Your task to perform on an android device: Start the competition with Carlos by sending him an invitation in the Mi Fitness app at carlos3345@gmail.com using Gmail to keep myself motivated.
Image 0: 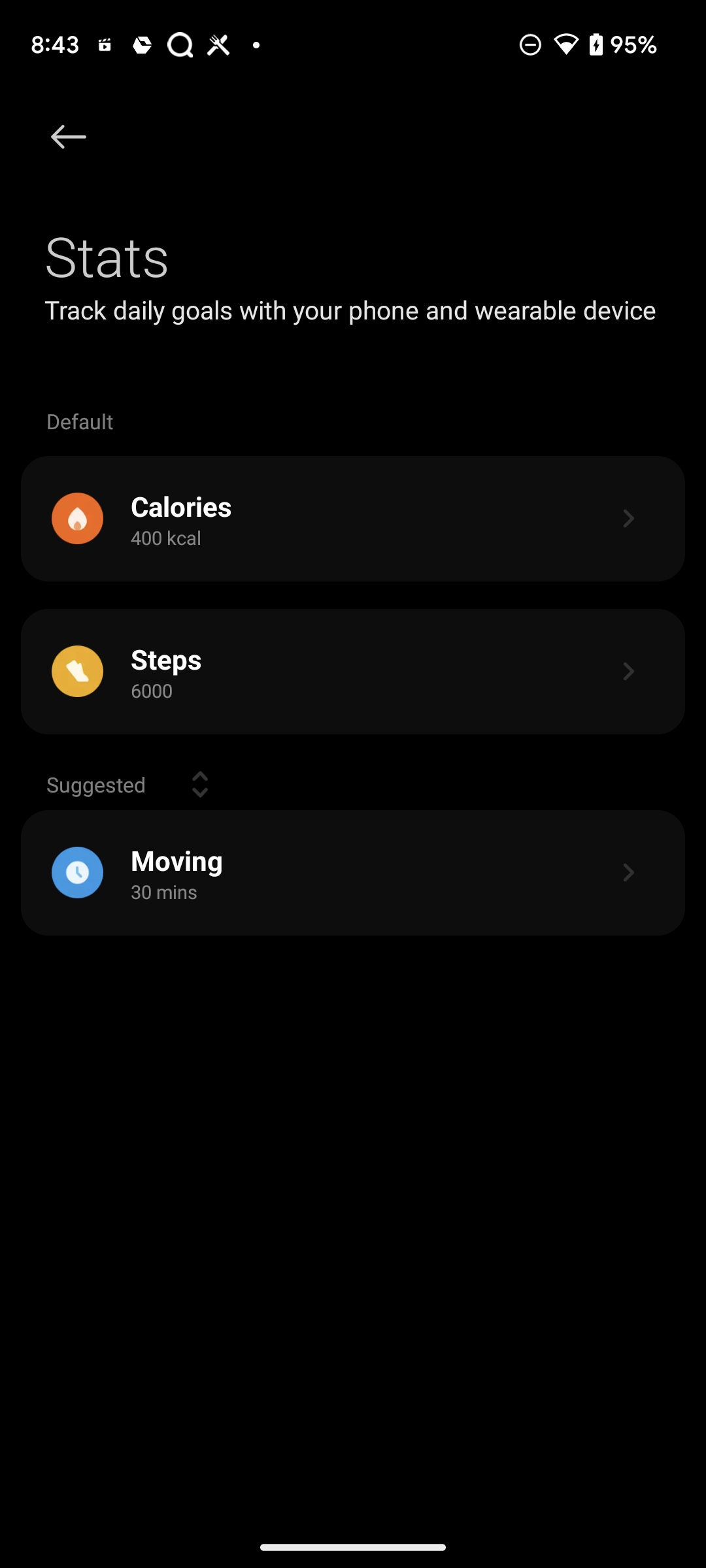
go back to the previous page
Step 0: press back button
Image 1: 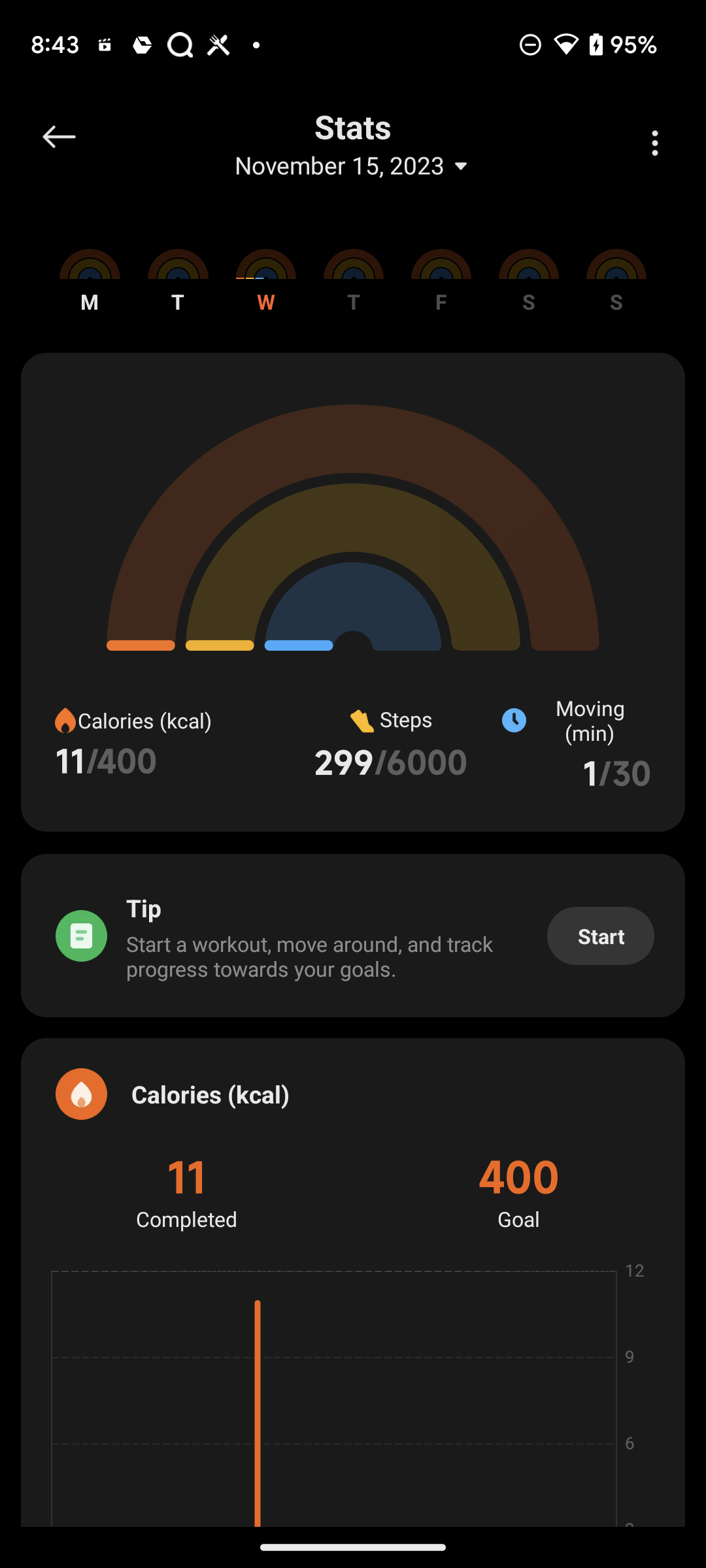
go back to the previous page
Step 1: press back button
Image 2: 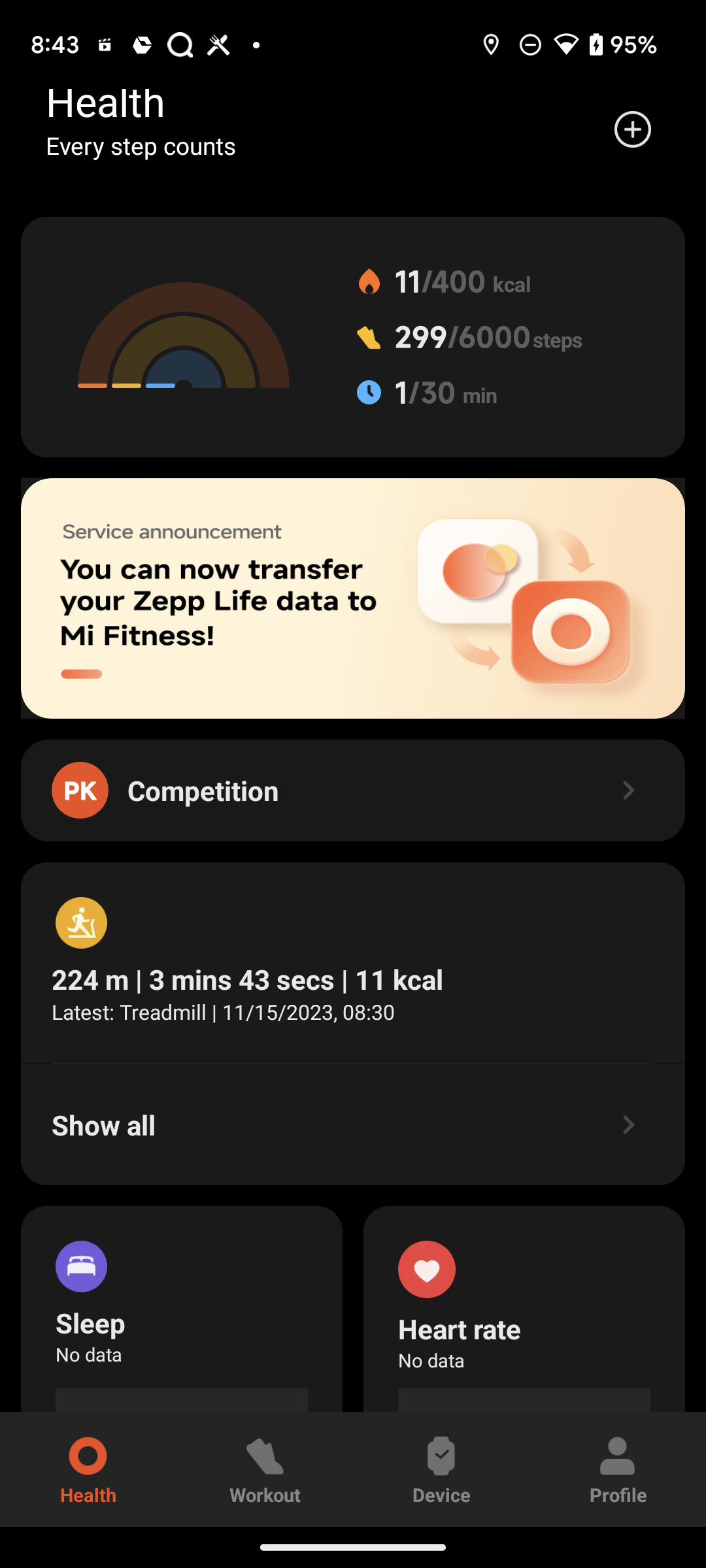
Click on the Competition section
Step 2: click (203, 790)
Image 5: 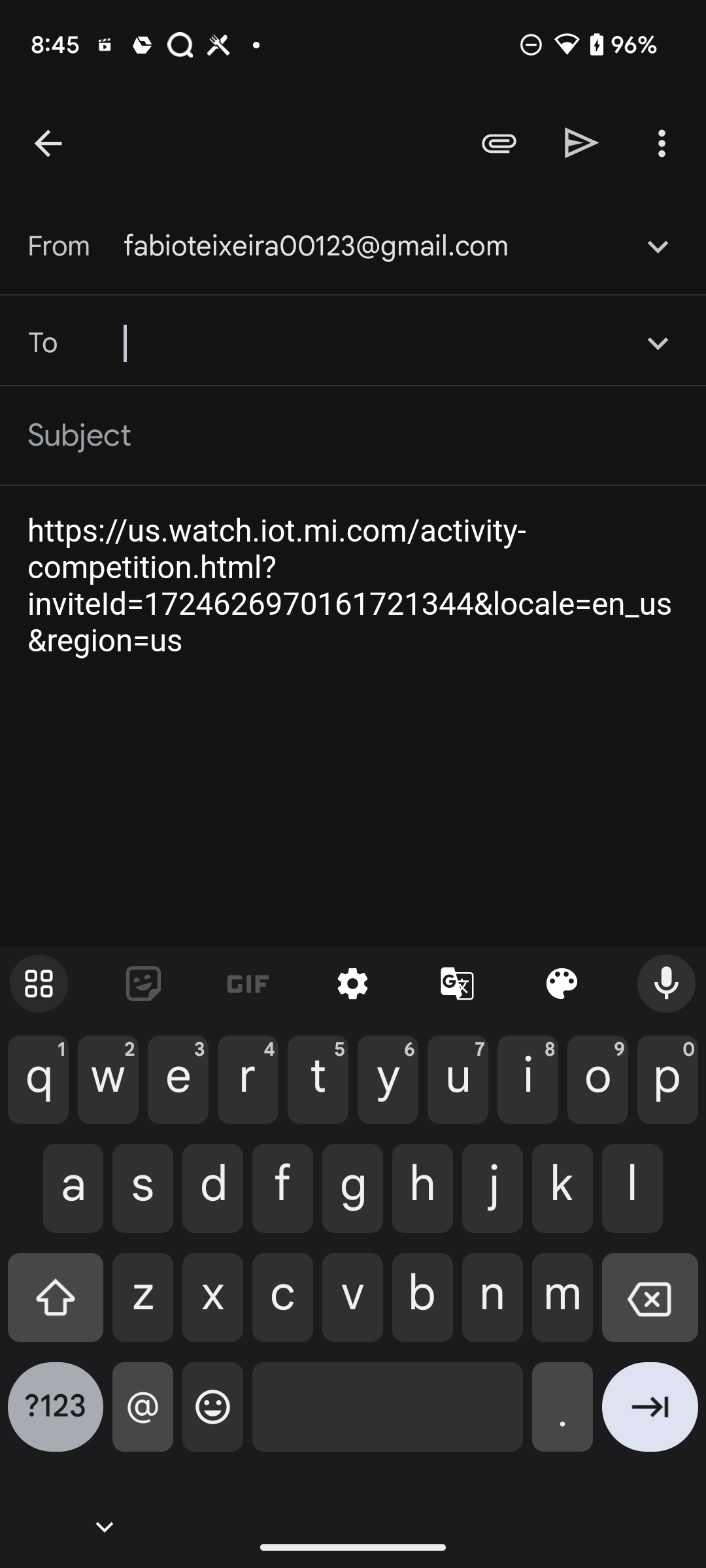
Add recipient as carlos3345@gmail.com
Step 5: type "carlos3345@gmail.com"
Image 6: 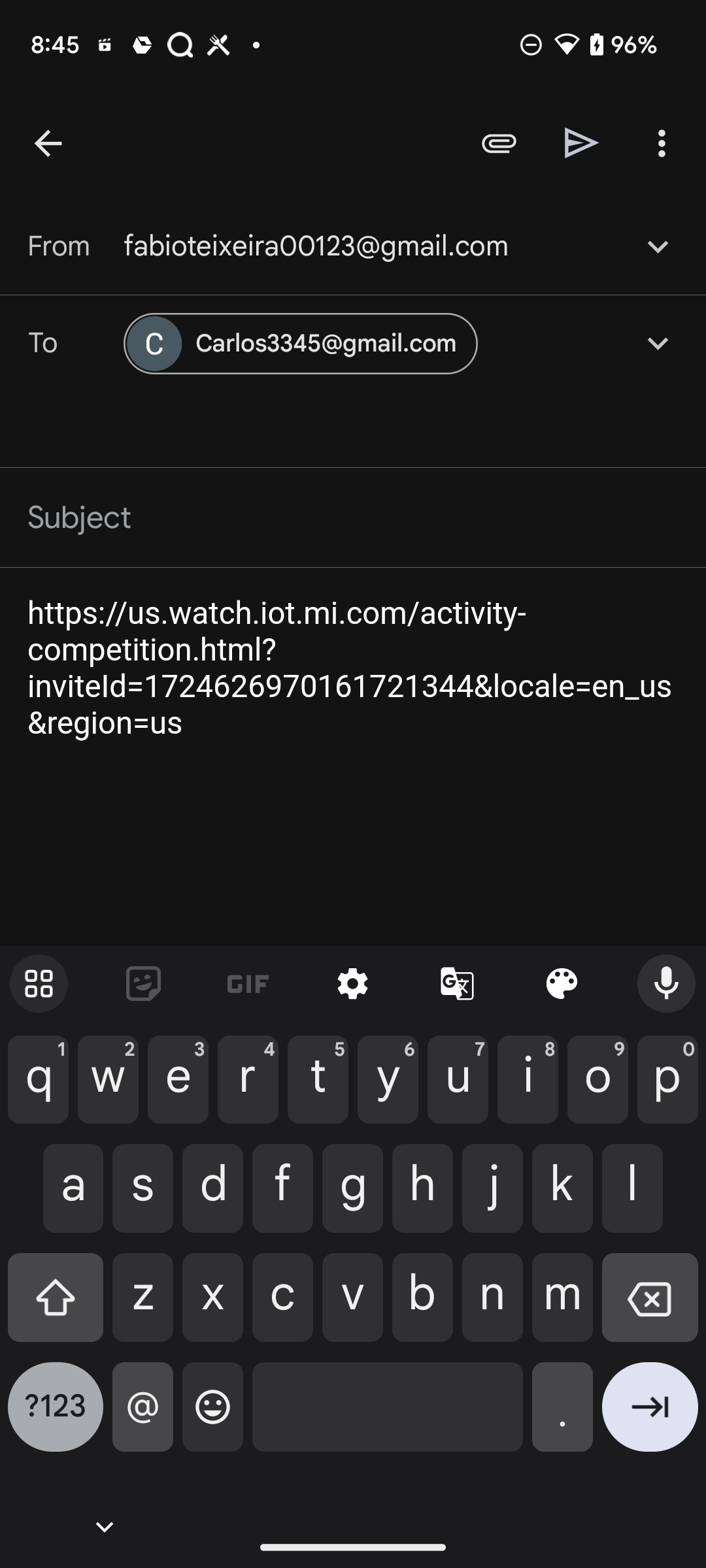
Click on the send icon at the top of the screen
Step 6: click (582, 142)